Your task to perform on an android device: Add a  sized 10 Studio unwind women's training joggers  to cart on puma app
Image 0: 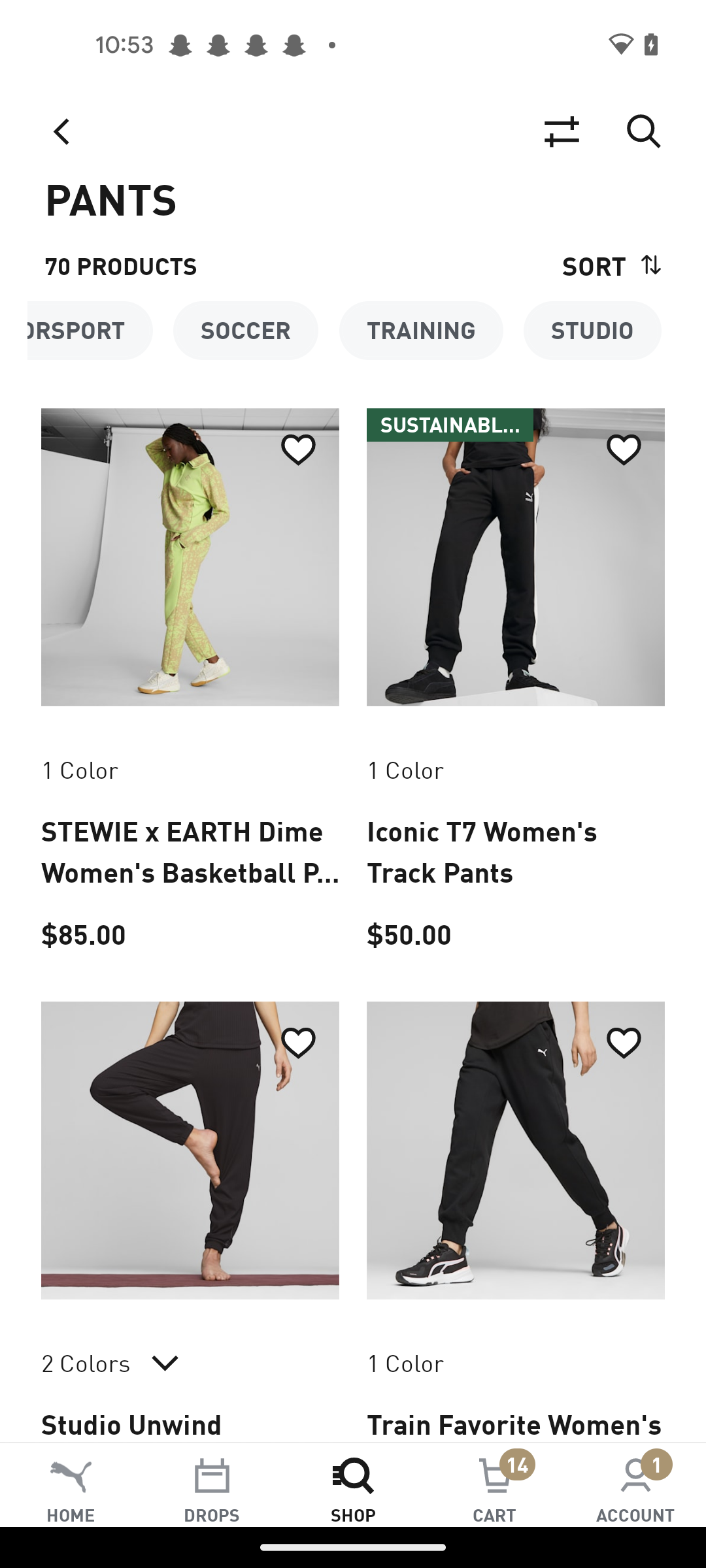
Click on the Studio tab
Step 0: click (592, 331)
Image 1: 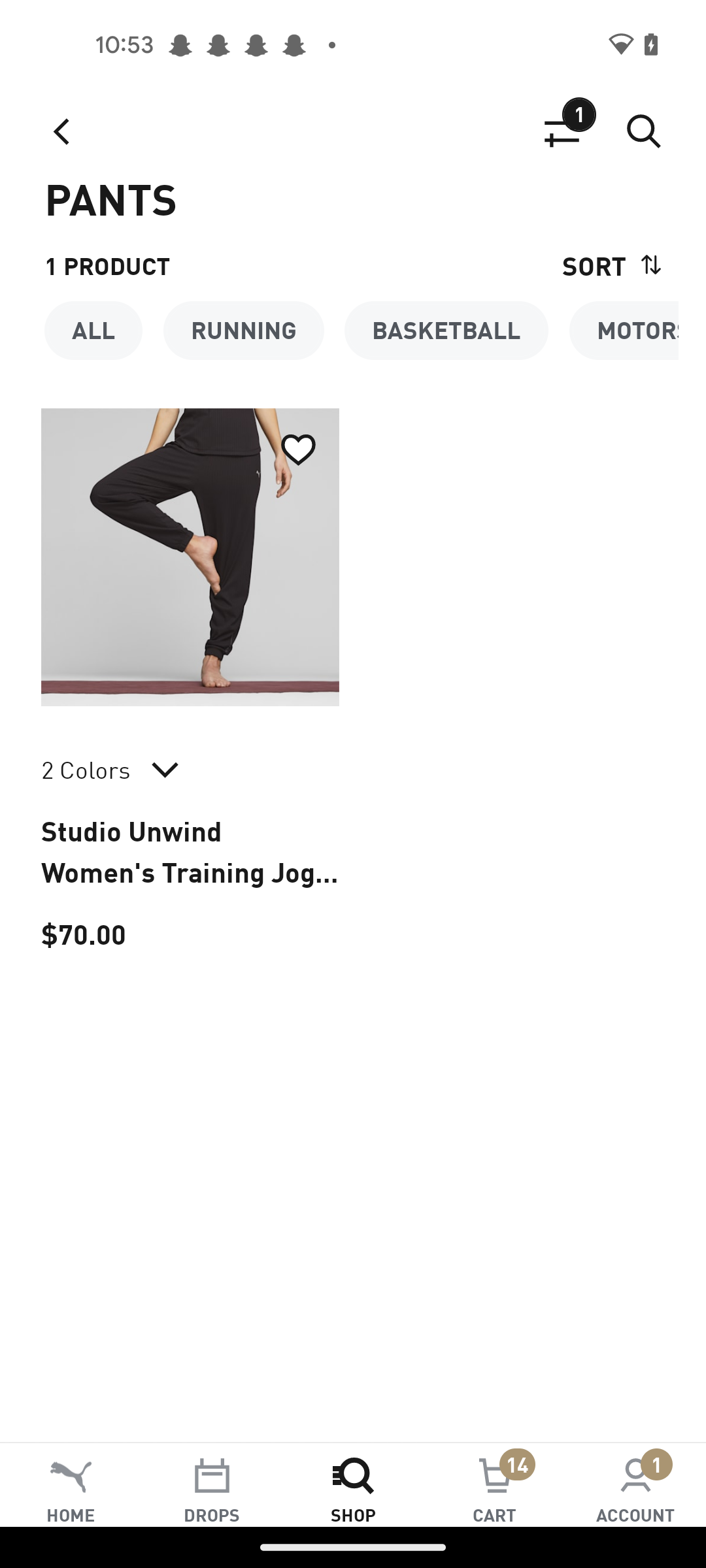
Click on the Studio unwind women's training joggers 
Step 1: click (190, 557)
Image 2: 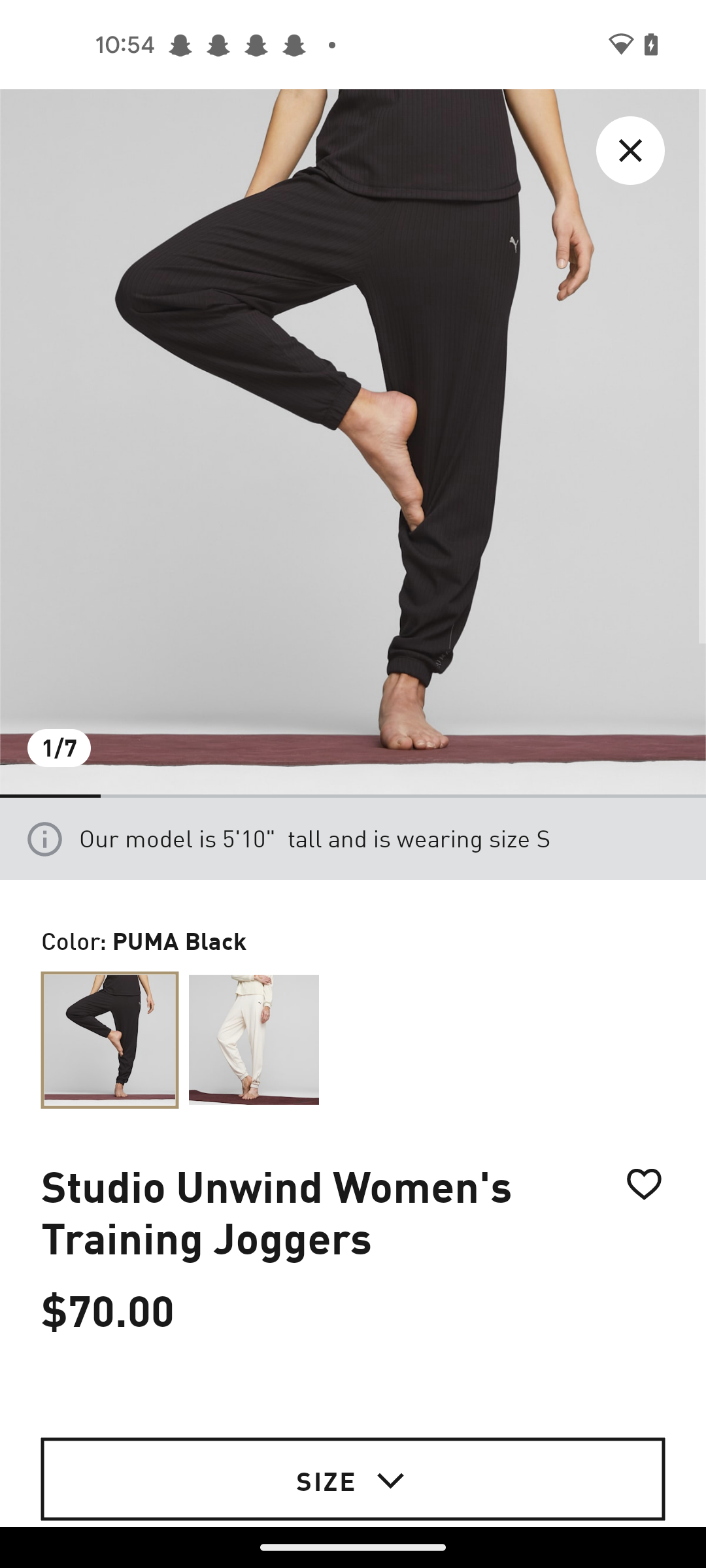
Click on the size tab
Step 2: click (353, 1484)
Image 4: 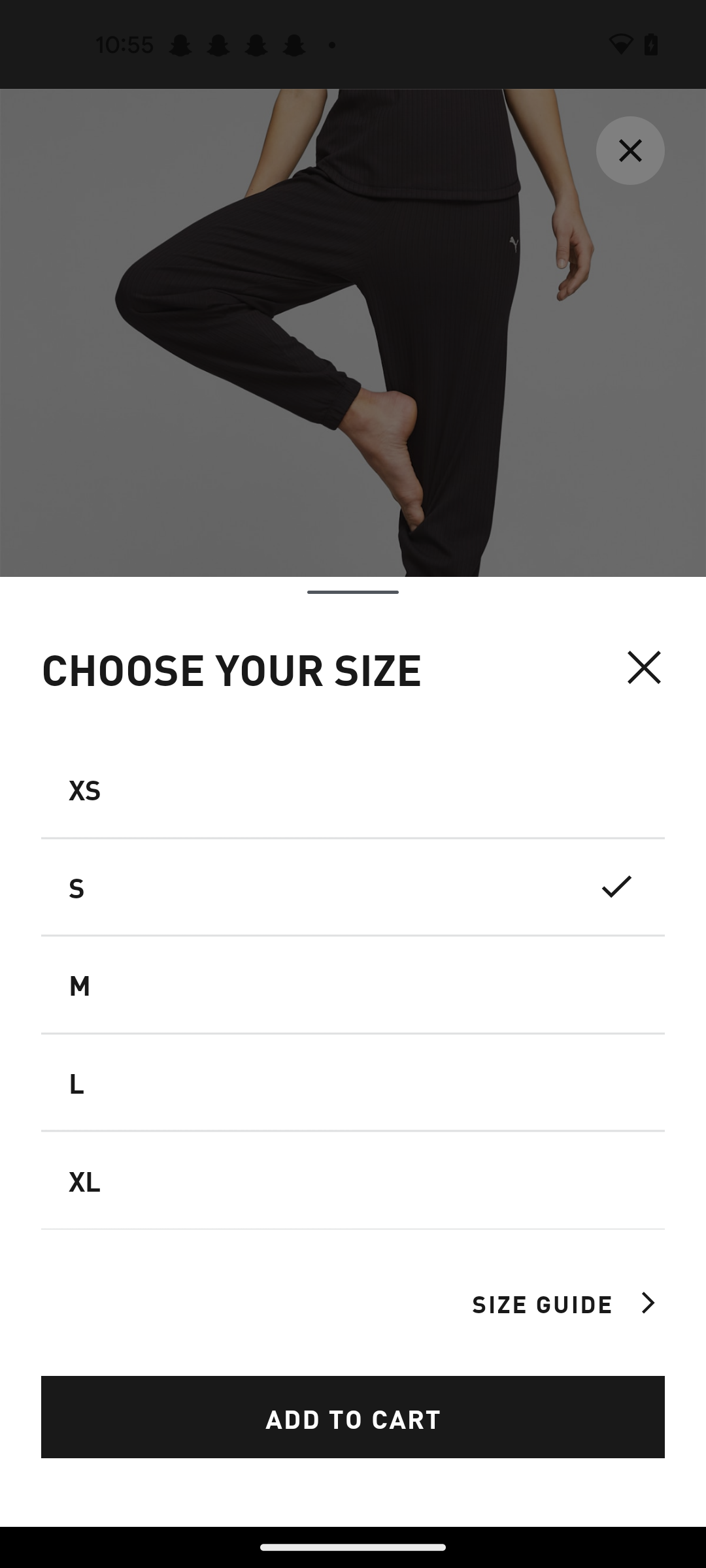
Click on the Size Guide option 
Step 4: click (542, 1302)
Image 5: 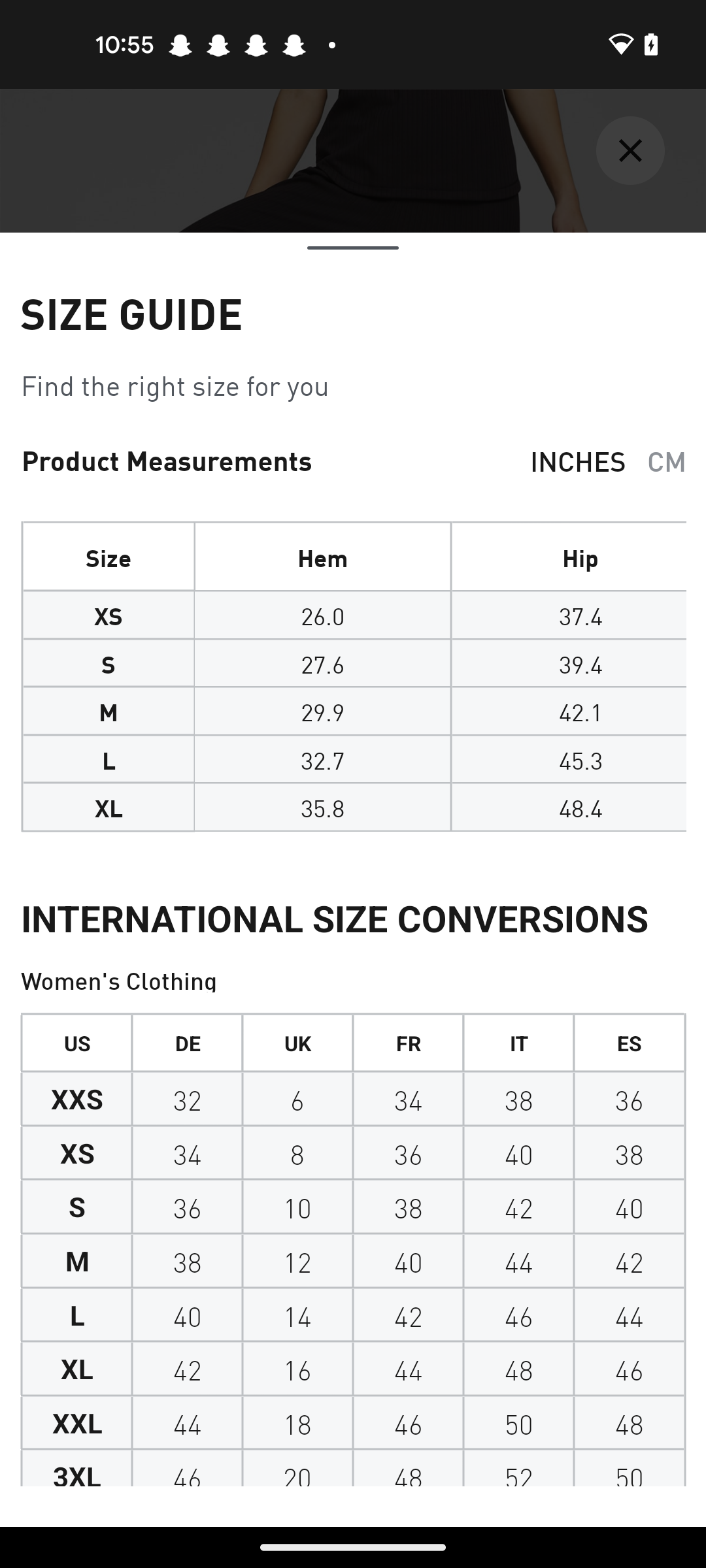
Go back to the previous page 
Step 5: press back button
Image 6: 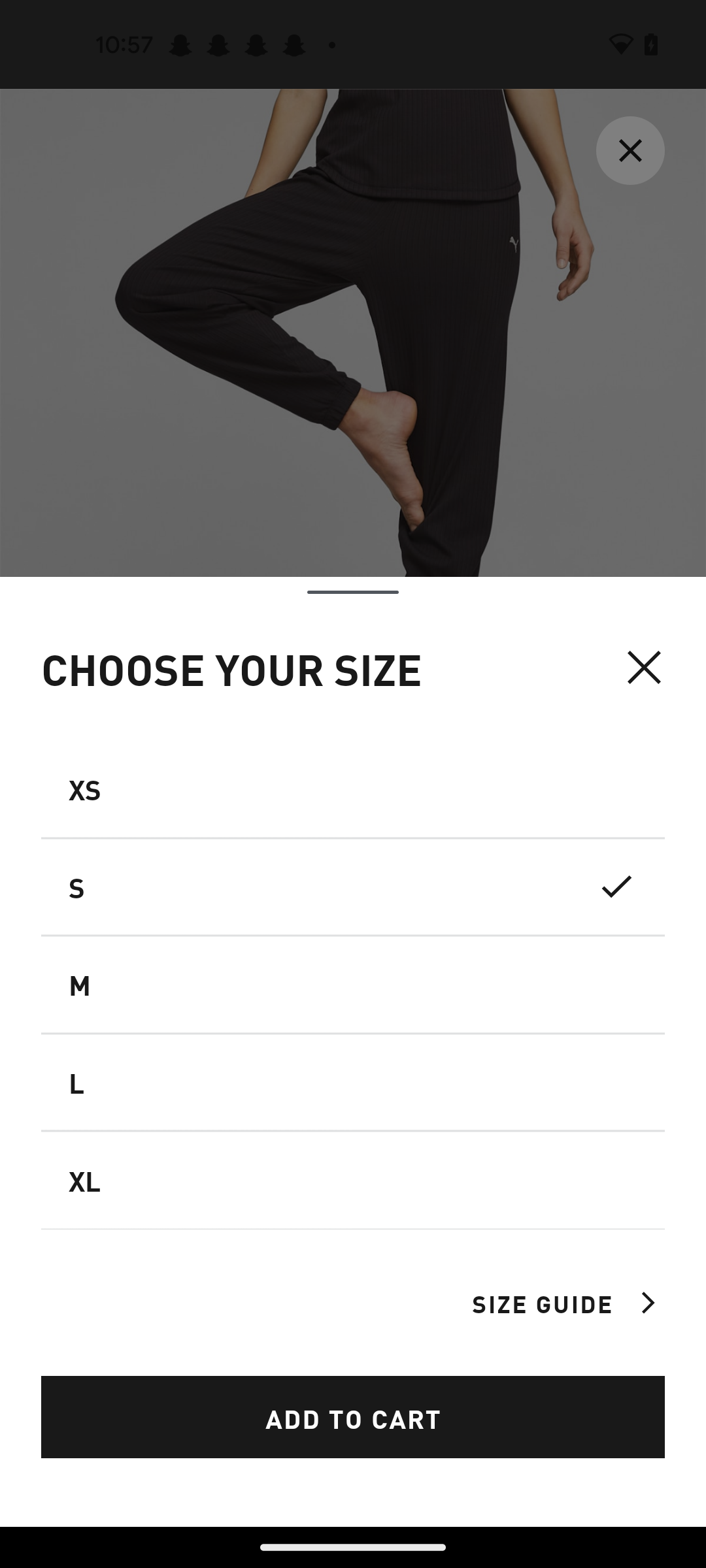
Click on the Add to cart tab
Step 6: click (353, 1417)
Image 7: 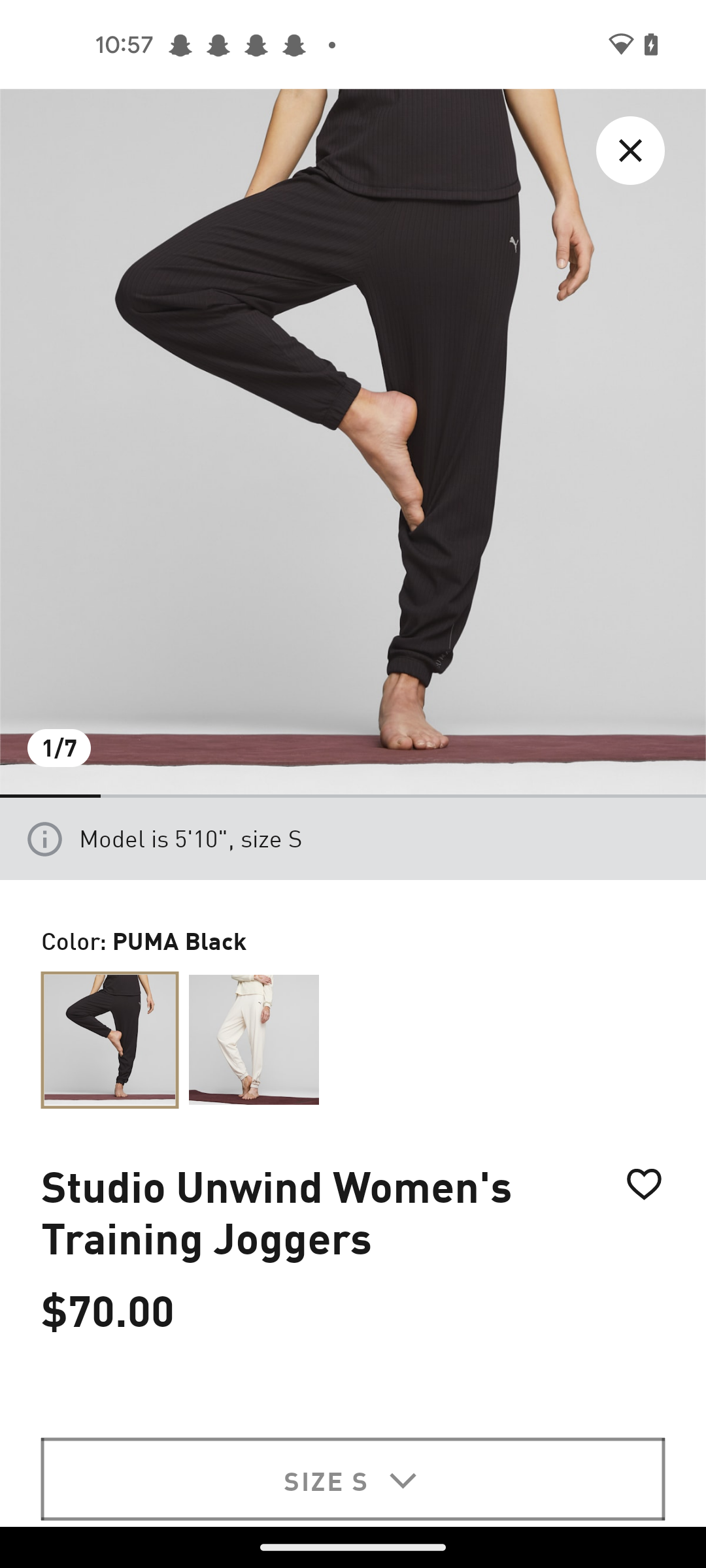
Click on the Add to cart tab
Step 7: wait
Image 8: 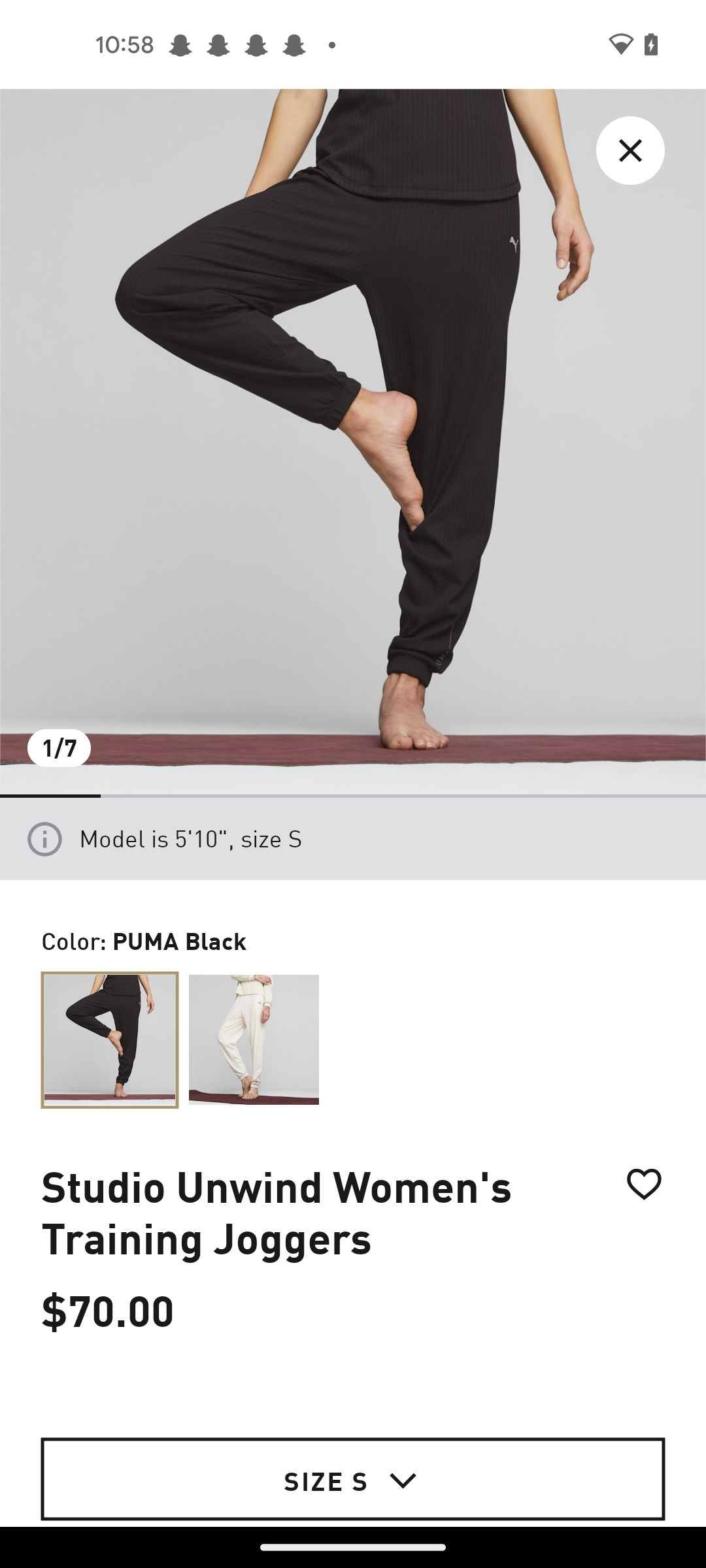
Click on the Add to cart tab
Step 8: wait